Your task to perform on an android device: I want to find some stores near my home if I have time for offline shopping, so I will go and purchase them
Image 0: 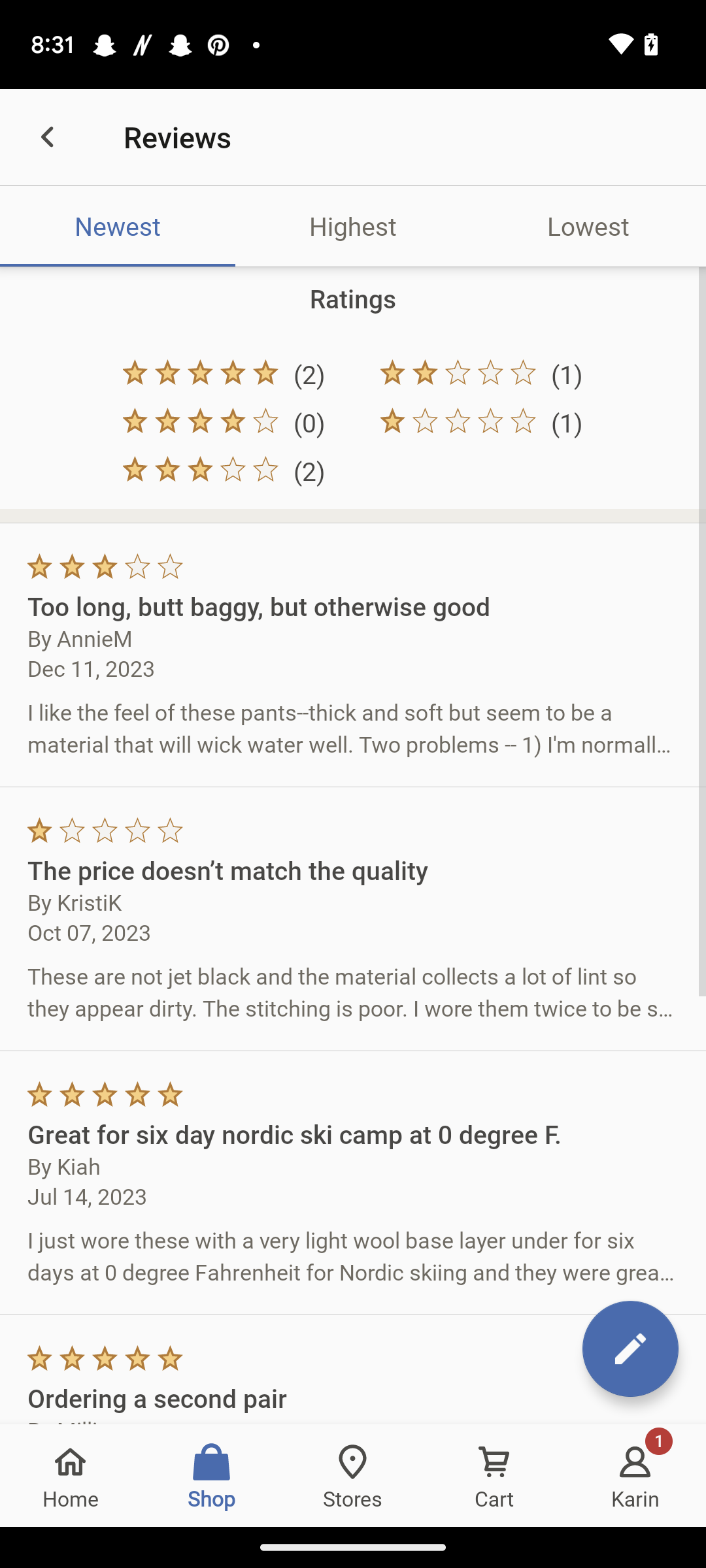
Click on the stores icon 
Step 0: click (353, 1475)